Your task to perform on an android device: Browse newly released books for me on the Barnes & Noble app.
Image 0: 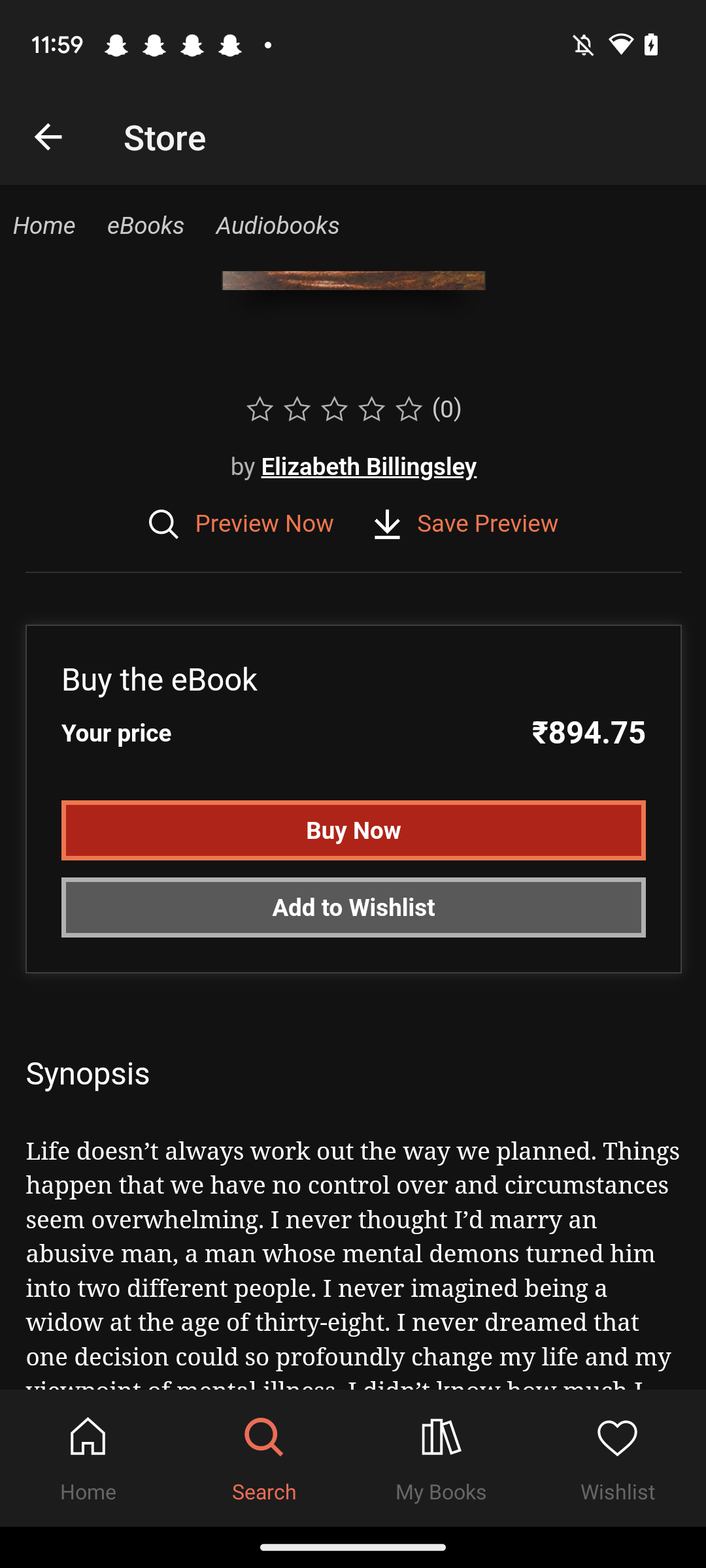
Open the Barnes & Noble app.
Step 0: open app "Barnes & Noble"
Image 1: 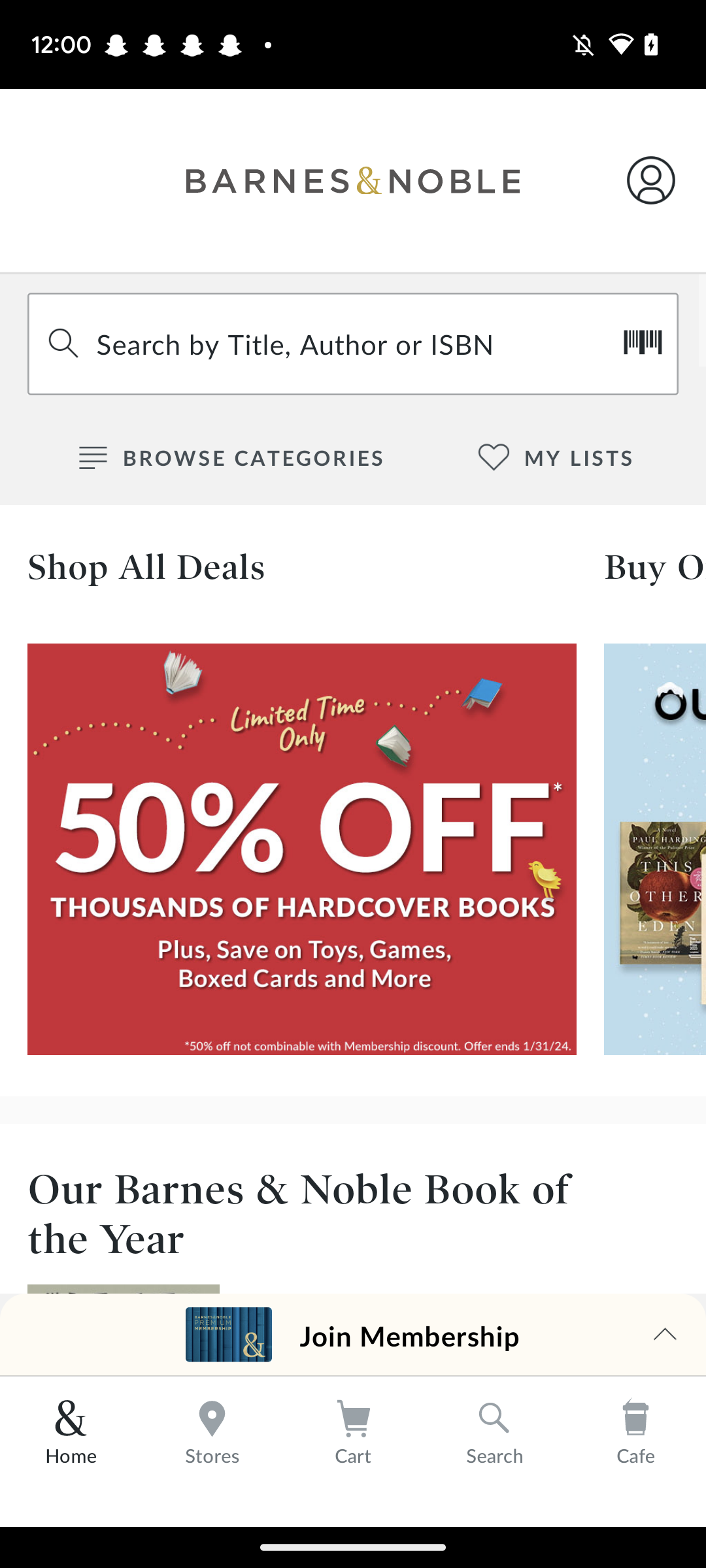
Click on the "Browse Categories" tab.
Step 1: click (111, 472)
Image 2: 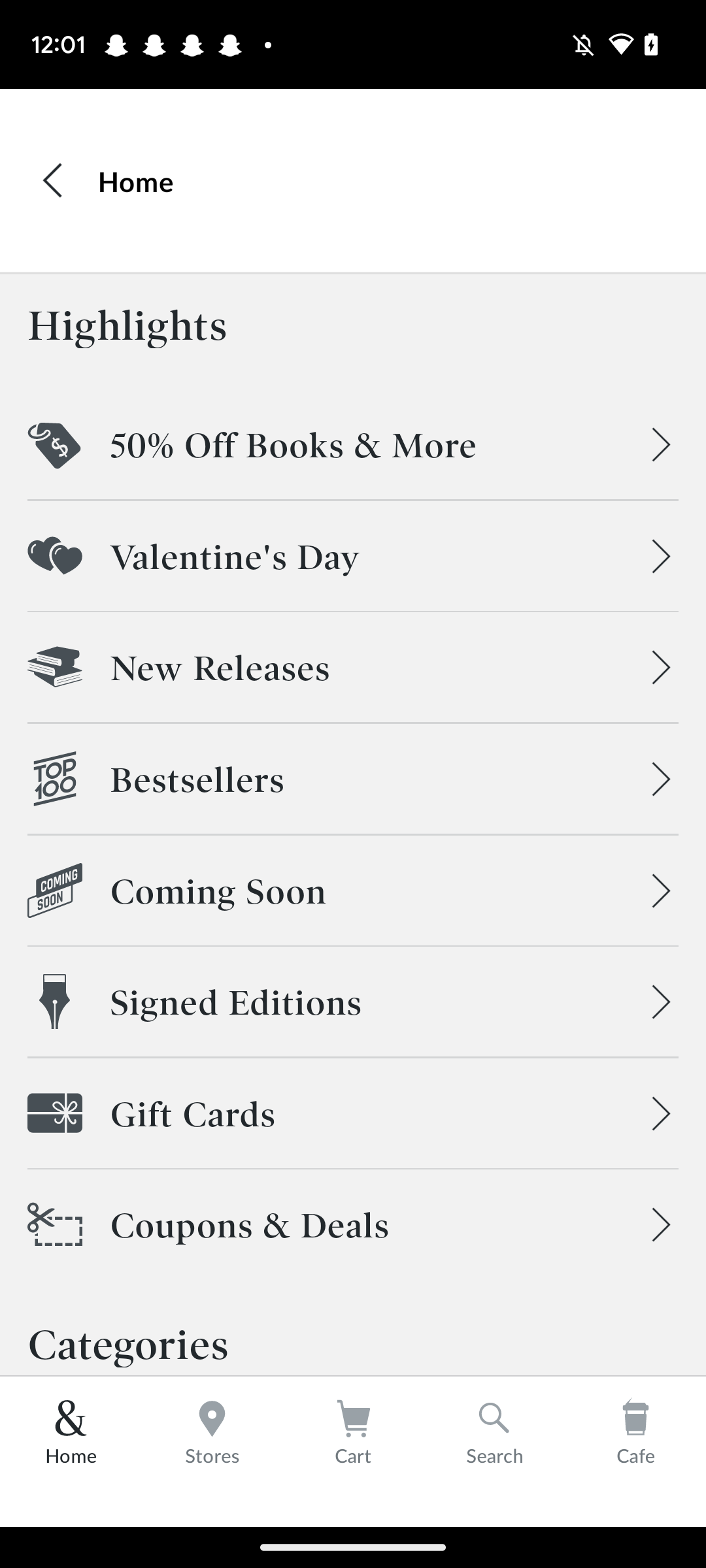
Click on the " New Releases" tab.
Step 2: click (373, 667)
Image 3: 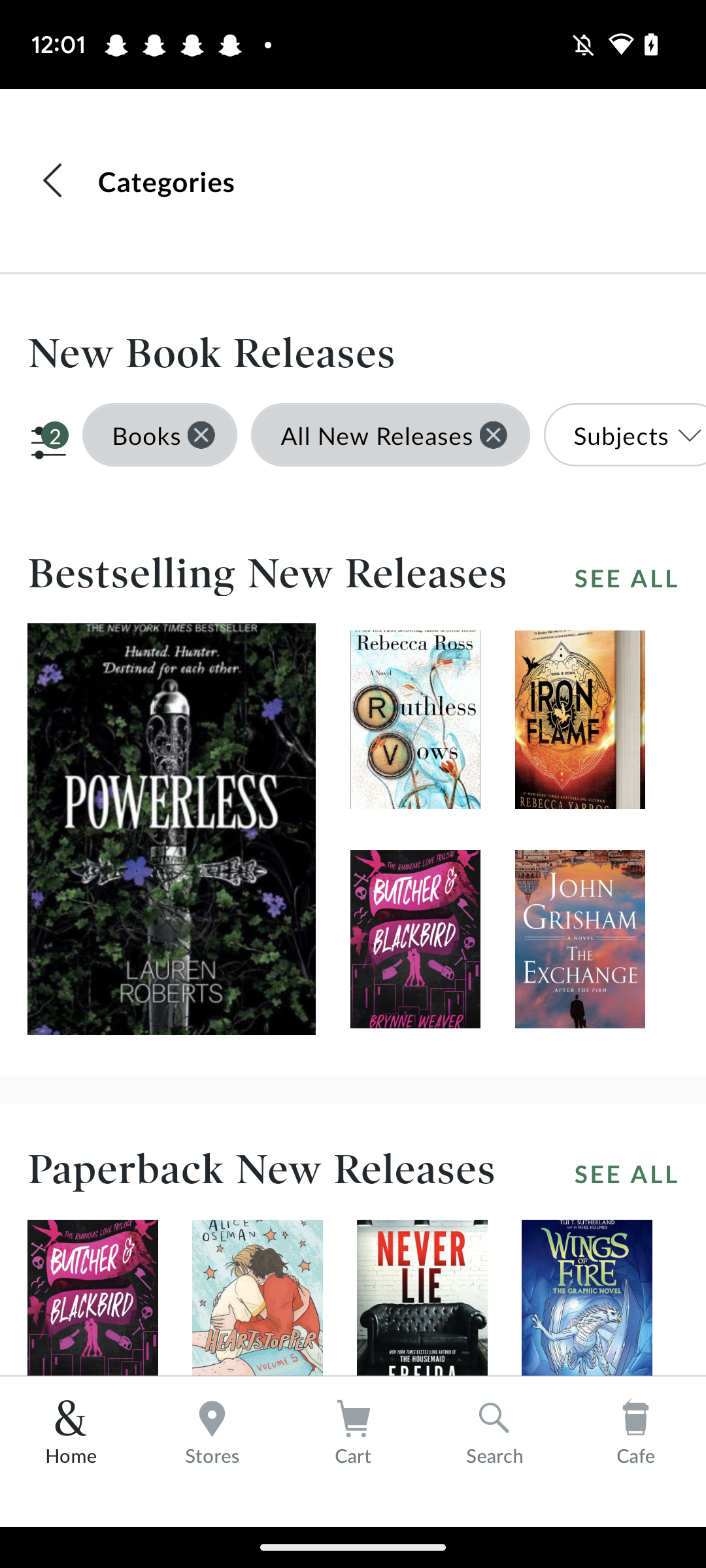
Swipe up
Step 3: scroll down
Image 4: 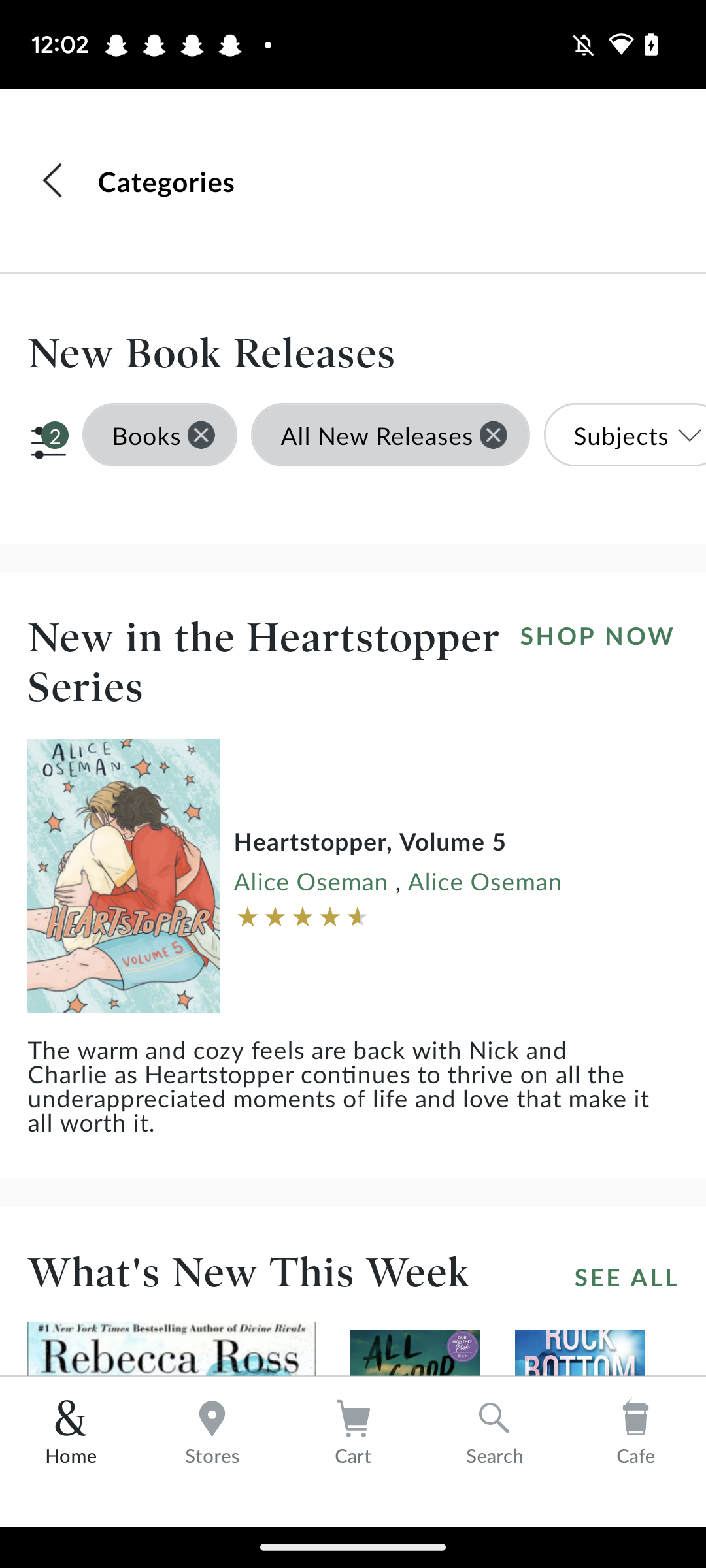
Swipe up
Step 4: scroll down